Your task to perform on an android device: I want to buy a pair of sports shoes for jogging, so search for sports shoes for men in the Amazon app
Image 0: 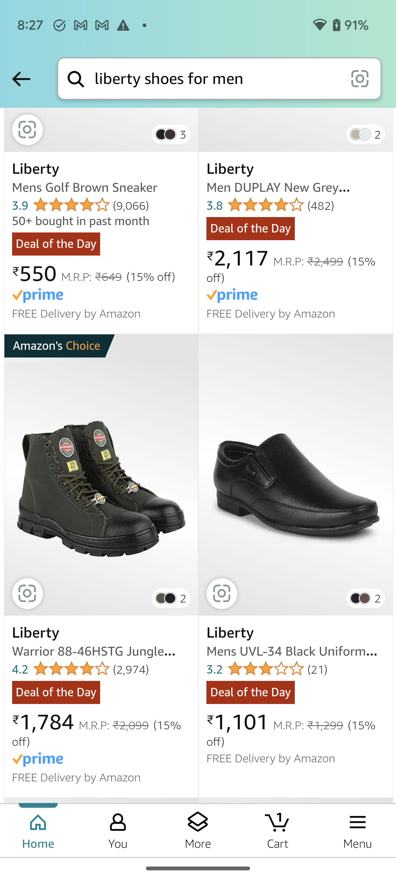
Click on the search bar at the top of the screen to search for shoes.
Step 0: click (216, 78)
Image 1: 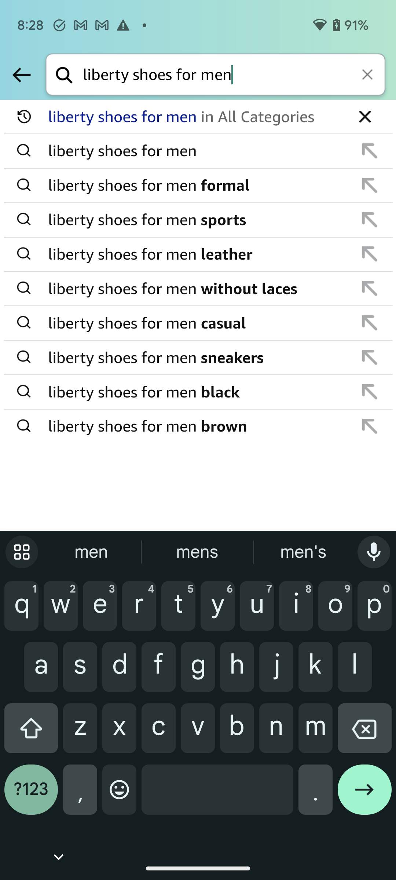
Click on the cross icon at the top right corner of the screen to clear the search bar.
Step 1: click (368, 75)
Image 2: 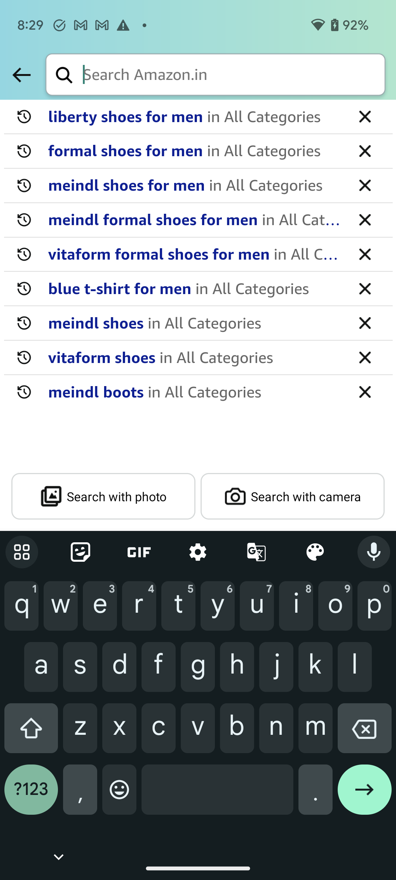
Type sports shoes for men in the search bar to search for the shoes.
Step 2: type "sports shoes for men"
Image 3: 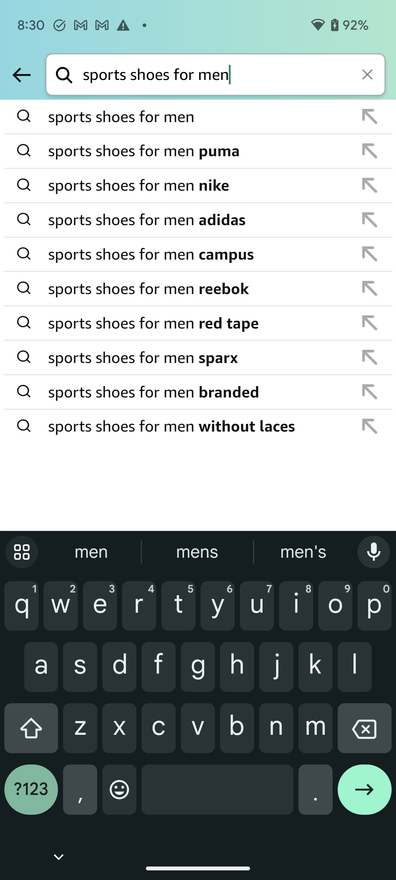
Click on the first suggested option to view the search result.
Step 3: click (199, 117)
Image 4: 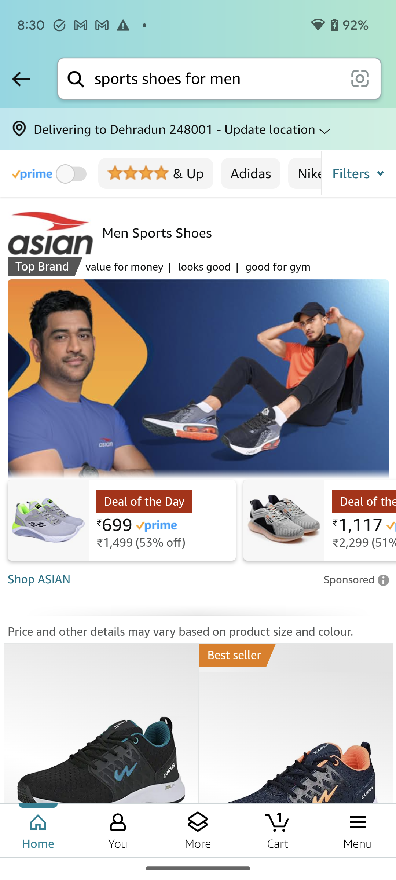
Scroll down to view more shoes.
Step 4: scroll down